Your task to perform on an android device: I fit into a size 10, thus I want campus shoes in that size. Use the Myntra app and set the size filter to 10 to locate shoes.
Image 0: 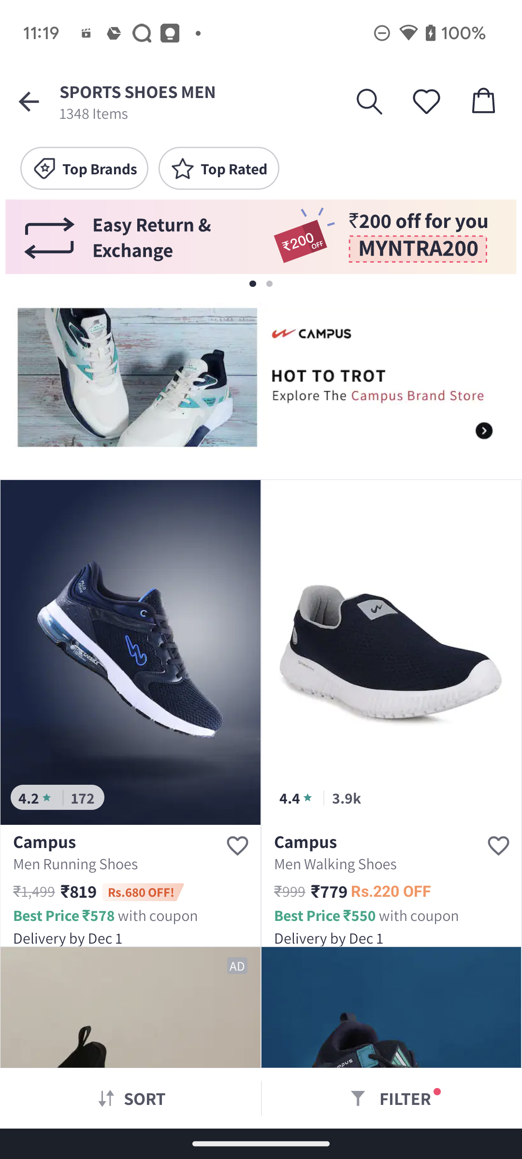
Click on the Filter option at the bottom right corner of the screen
Step 0: click (405, 1098)
Image 1: 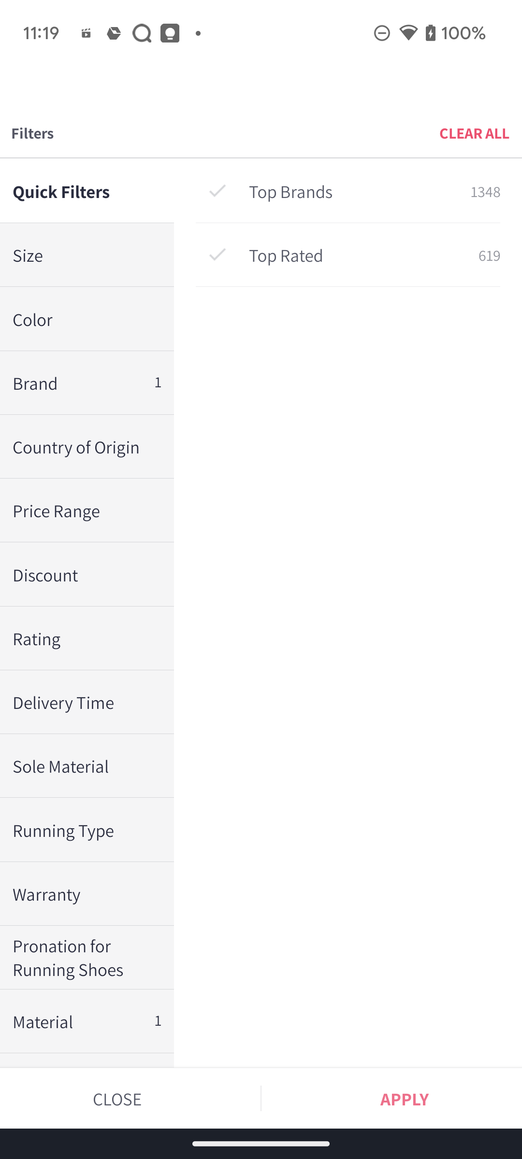
Click on the Size Filter
Step 1: click (81, 254)
Image 3: 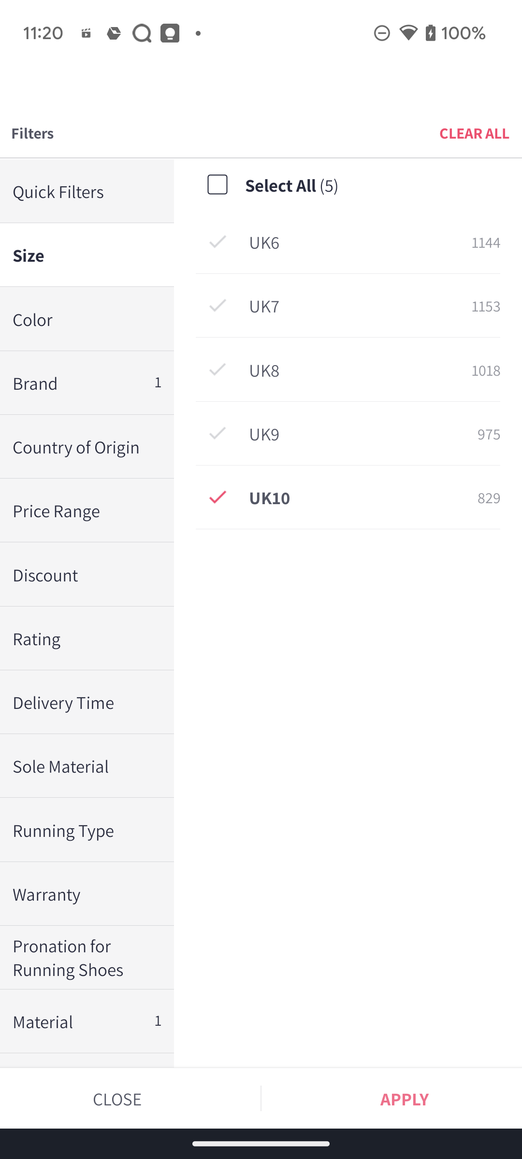
Click on APPLY button at the bottom right corner of the screen
Step 3: click (404, 1099)